Your task to perform on an android device: Open the LeafSnap app and track your garden progress of the foxtail fern plant
Image 0: 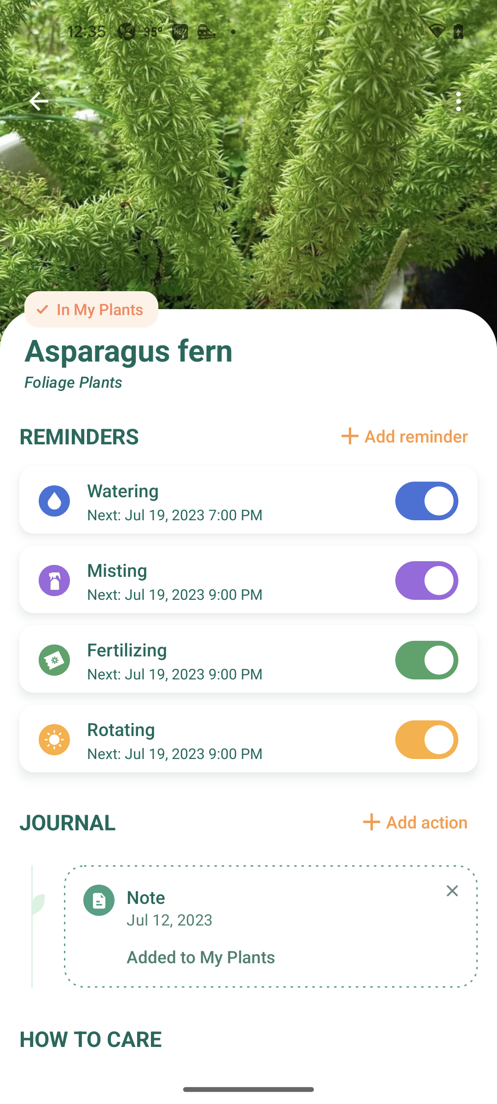
Open the LeafSnap app
Step 0: open app "LeafSnap"
Image 1: 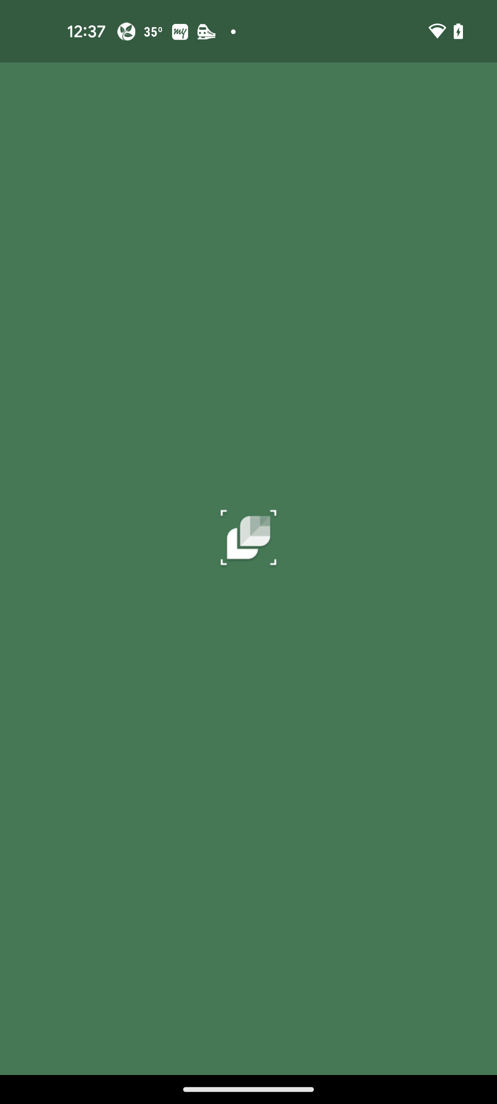
Open the LeafSnap app
Step 1: open app "LeafSnap"
Image 2: 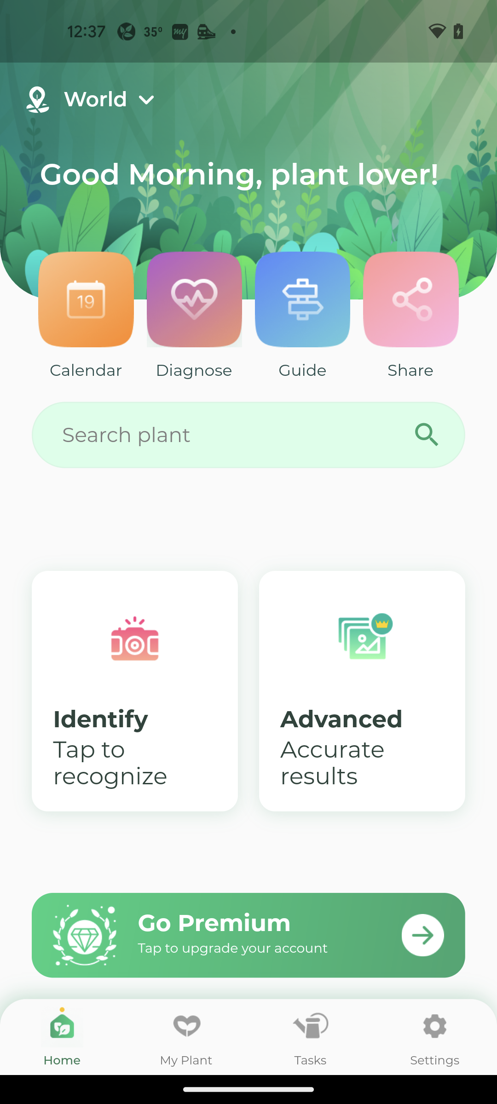
Click on My Plant
Step 2: click (186, 1037)
Image 3: 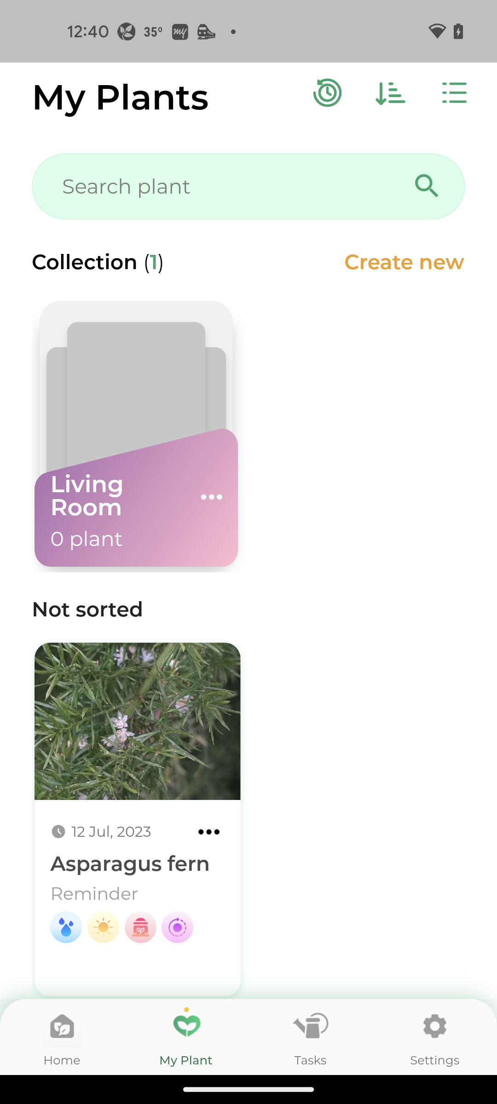
click on Asparagus fern
Step 3: click (137, 820)